Your task to perform on an android device: Open the Decathlon app and read the reviews for Quechua hiking boots - NH100.
Image 0: 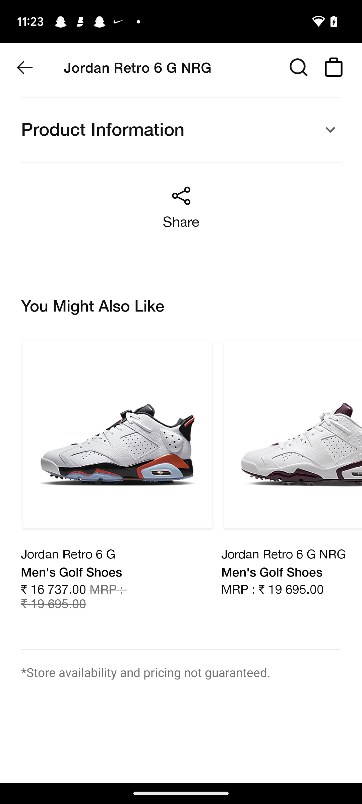
Open the Decathlon app
Step 0: open app "Decathlon"
Image 1: 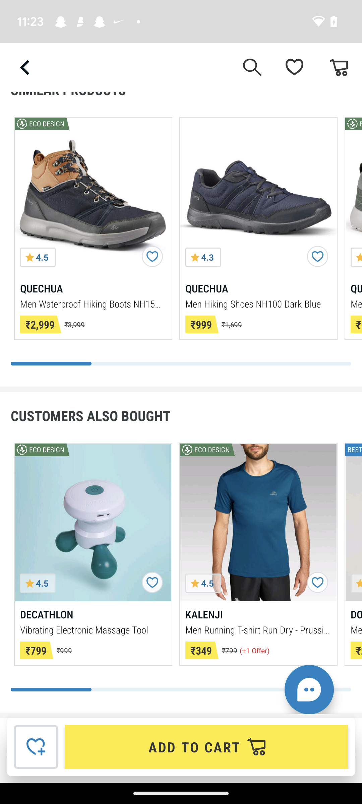
Swipe up to view the reviews
Step 1: scroll down
Image 2: 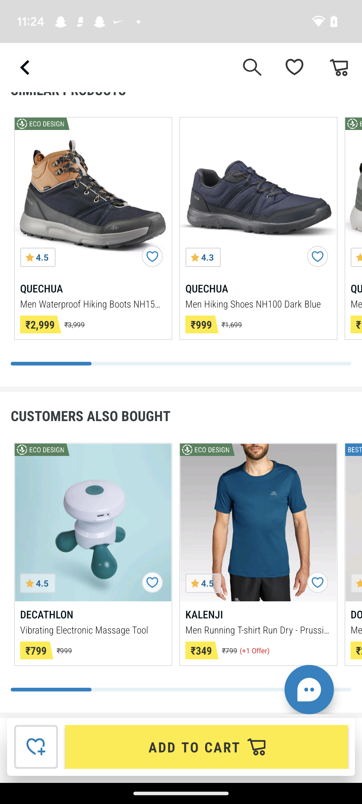
Swipe down to view the reviews
Step 2: scroll up
Image 3: 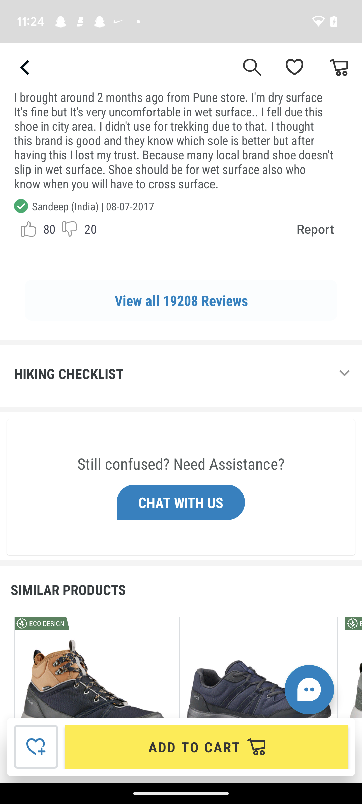
Click on the view all 19208 reviews
Step 3: click (181, 300)
Image 4: 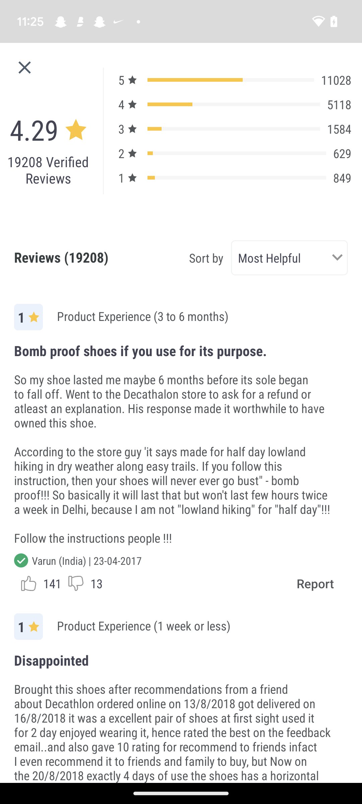
Swipe up to view more reviews
Step 4: scroll down
Image 5: 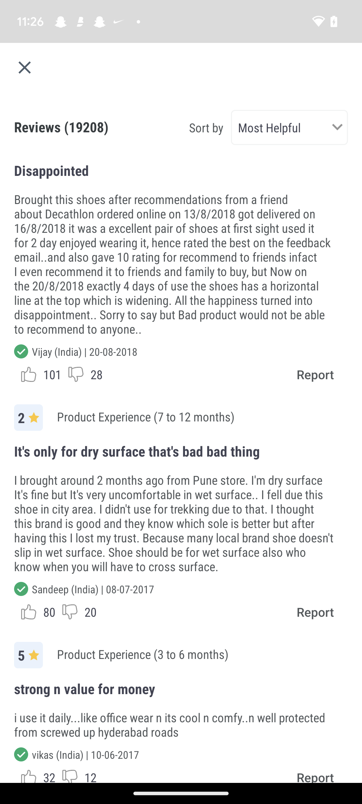
Swipe up to view more reviews
Step 5: scroll down
Image 6: 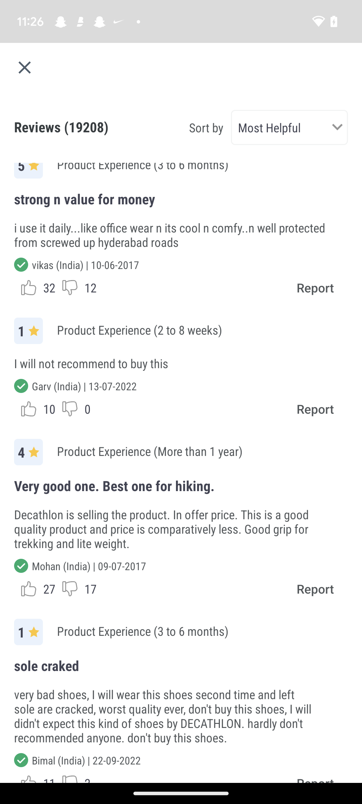
Swipe up to view more reviews
Step 6: scroll down